Your task to perform on an android device: View Adidas Ultimashow men running shoes in blue on the Decathlon app.
Image 0: 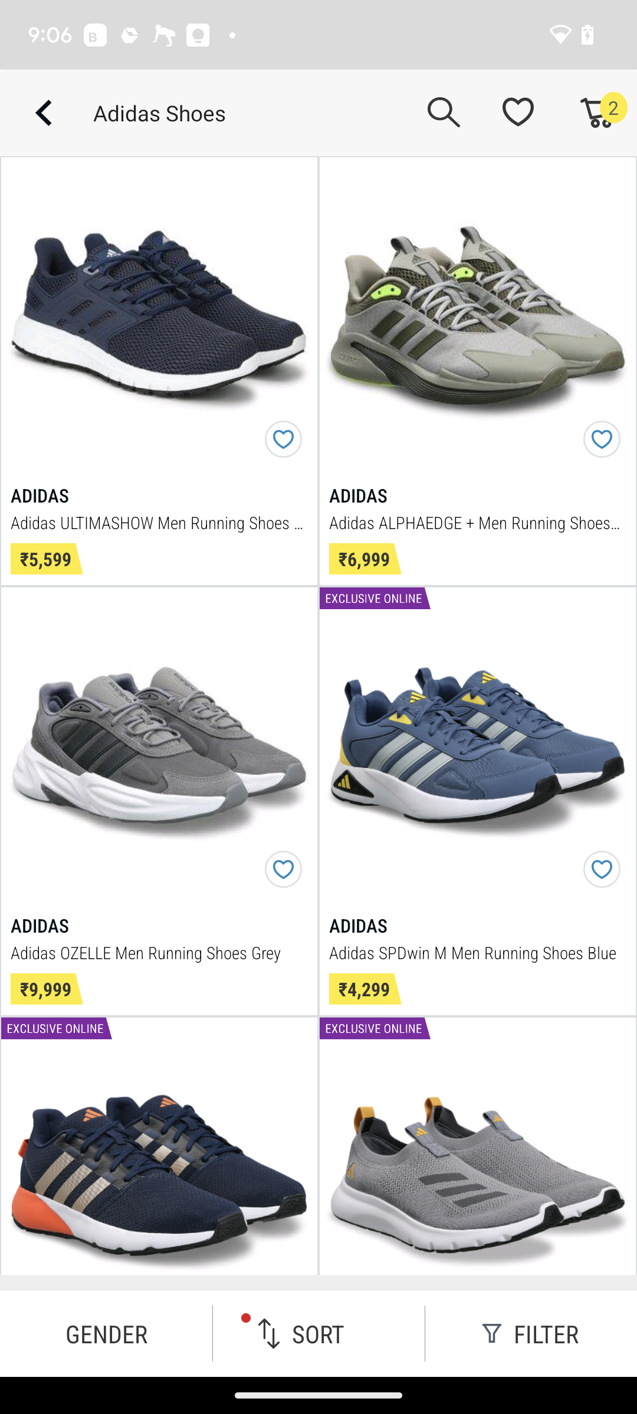
Click on the first image on the left side of the screen.
Step 0: click (180, 380)
Image 1: 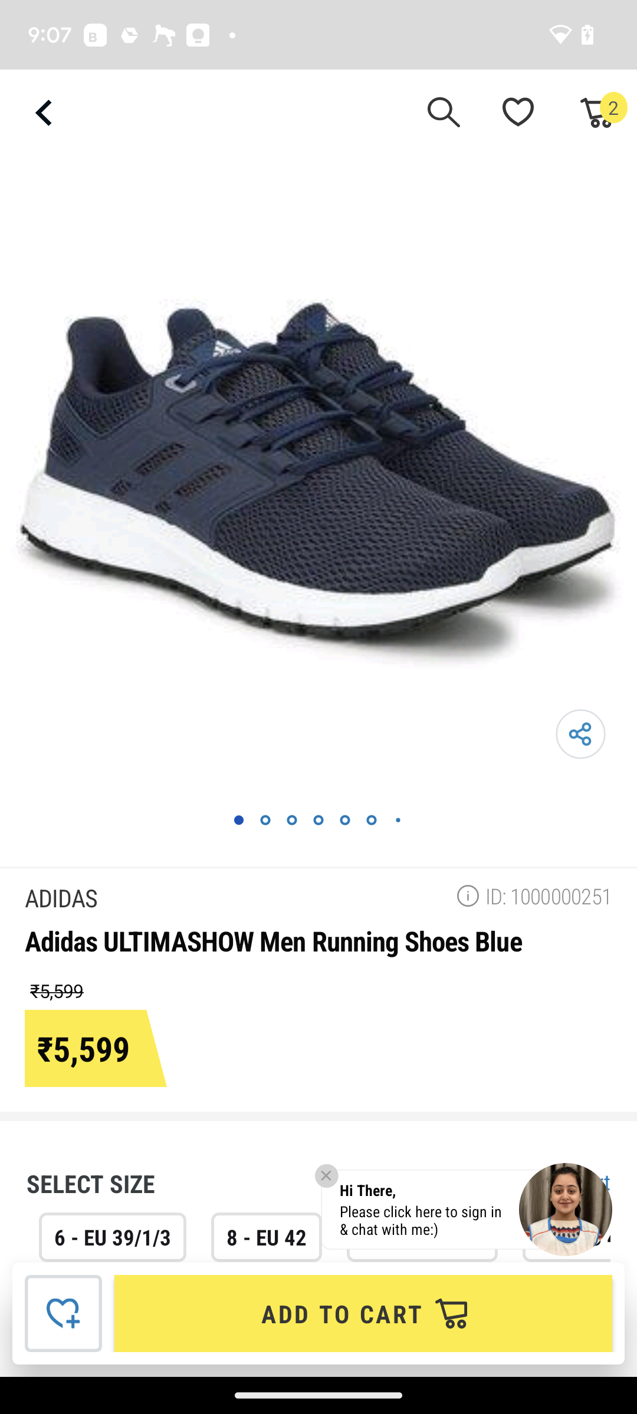
Scroll left on the image.
Step 1: scroll right
Image 2: 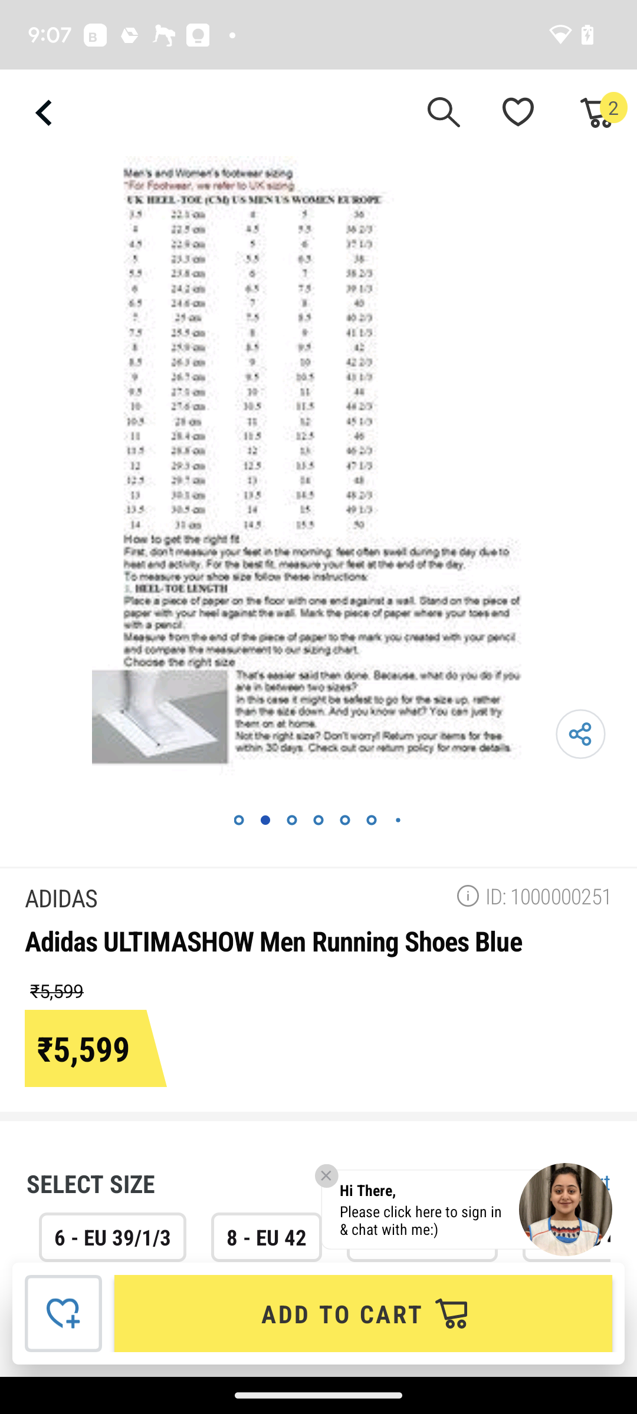
Scroll left on the image.
Step 2: scroll right